Your task to perform on an android device: Add the Sketchers White Black Arch shoes to the wishlist for future purchases in the Etsy app.
Image 0: 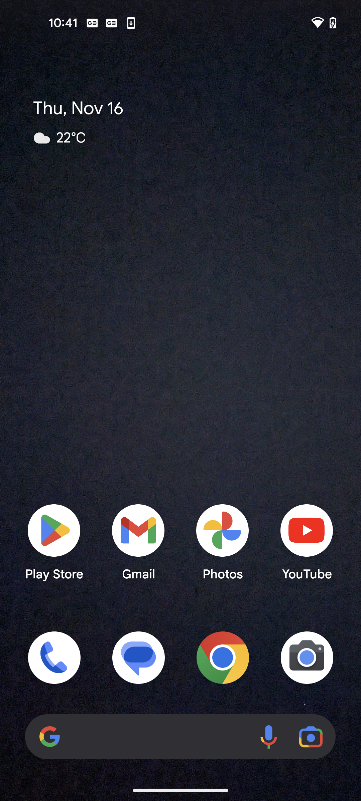
Open the Etsy app
Step 0: open app "Etsy"
Image 1: 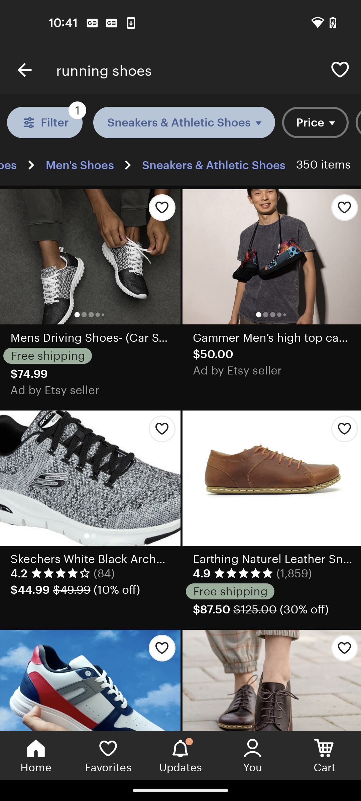
Click on the heart icon of the Sketchers White Black Arch shoe
Step 1: click (159, 431)
Image 2: 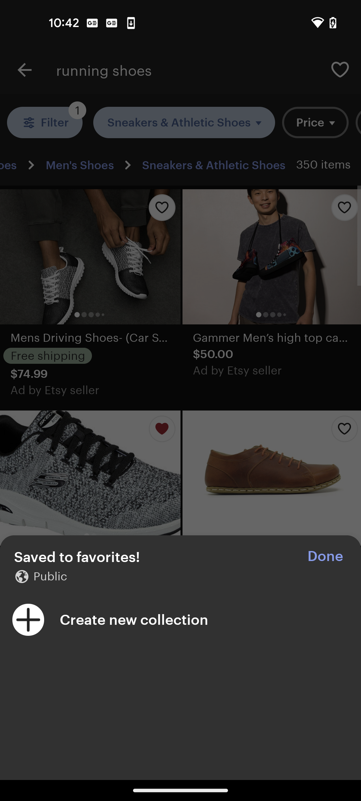
Click on the Done button
Step 2: click (325, 556)